Your task to perform on an android device: I want to buy a new shoe rack for home. Search for Sleepyhead shoe rack on the Tata CLiQ  app.
Image 0: 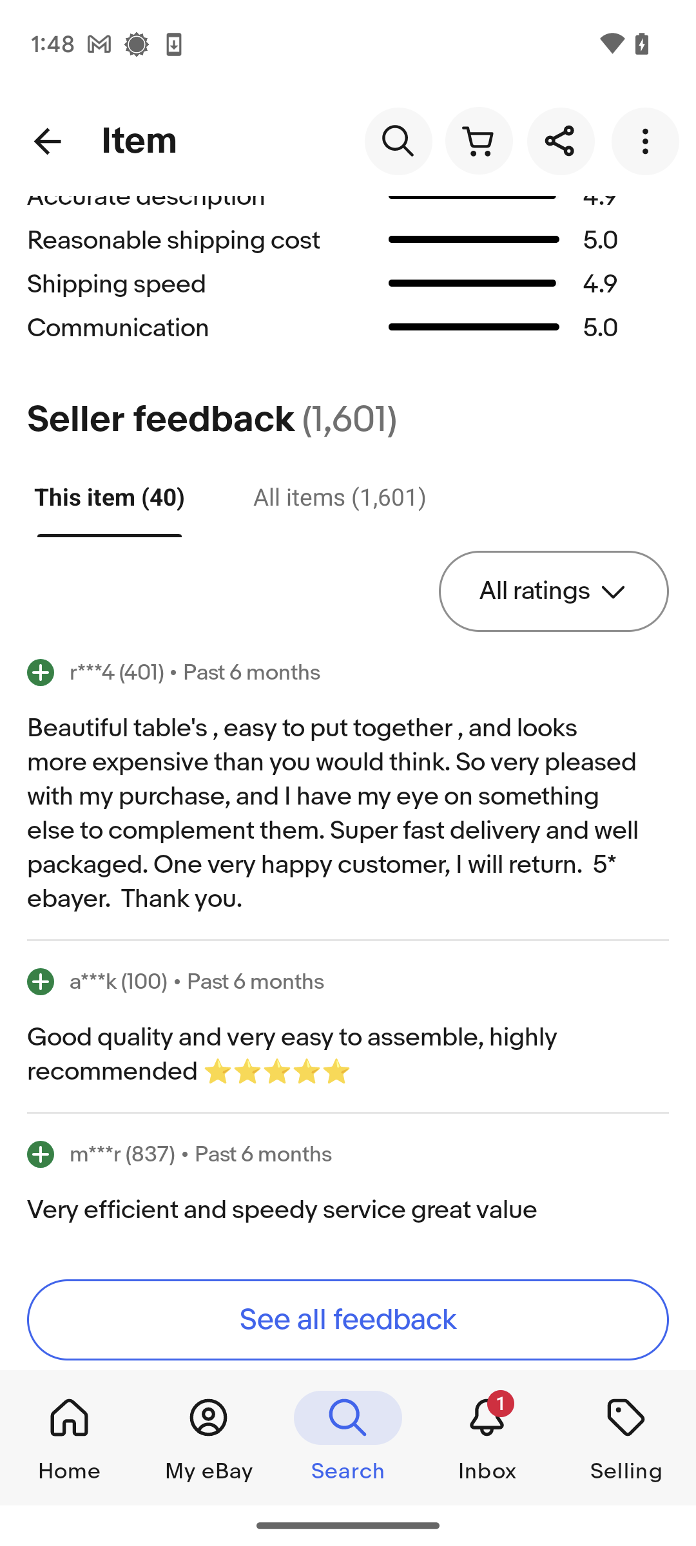
Open the Tata CLiQ app.
Step 0: open app "Tata CLiQ"
Image 1: 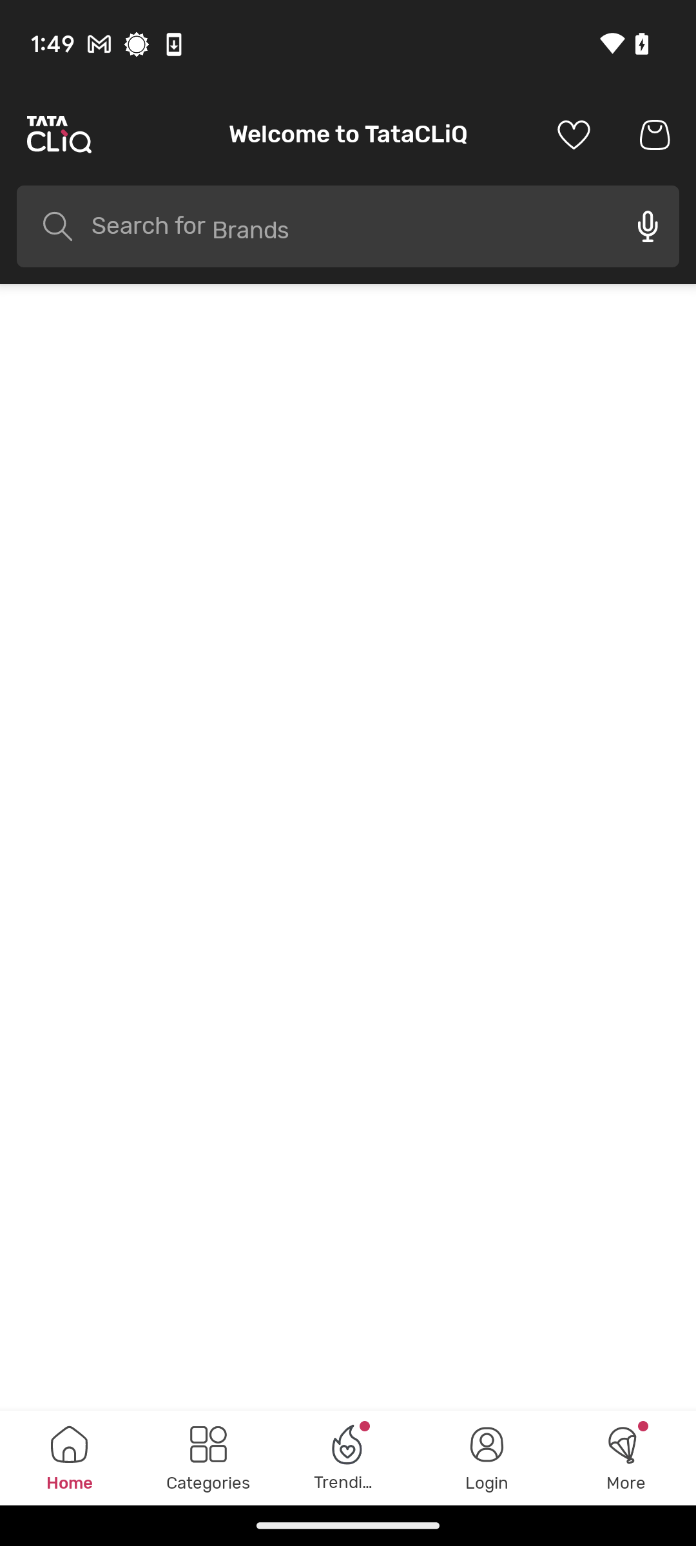
Open the Tata CLiQ app.
Step 1: wait
Image 2: 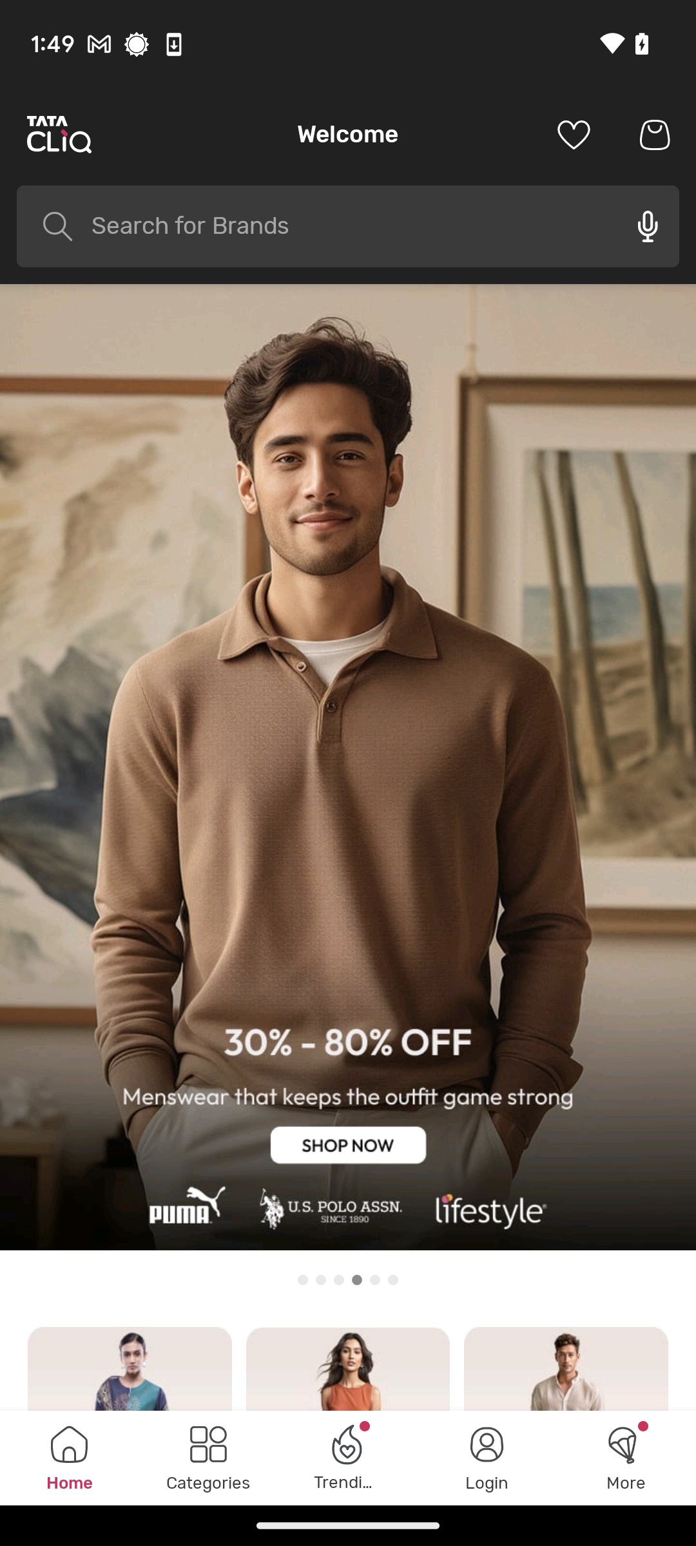
Click on the search bar at the top of the screen.
Step 2: click (348, 225)
Image 3: 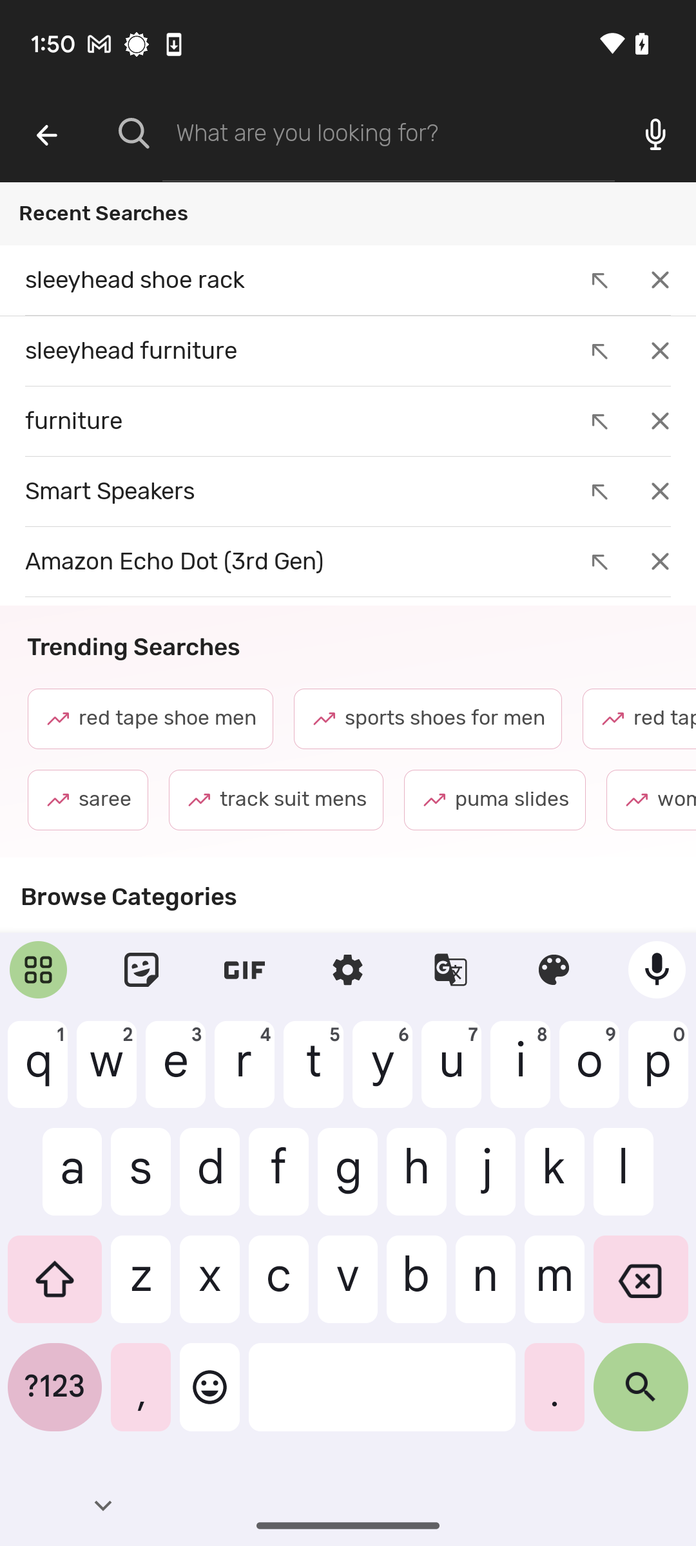
Type in Sleepyhead shoe rack.
Step 3: type "Sleepyhead shoe rack"
Image 4: 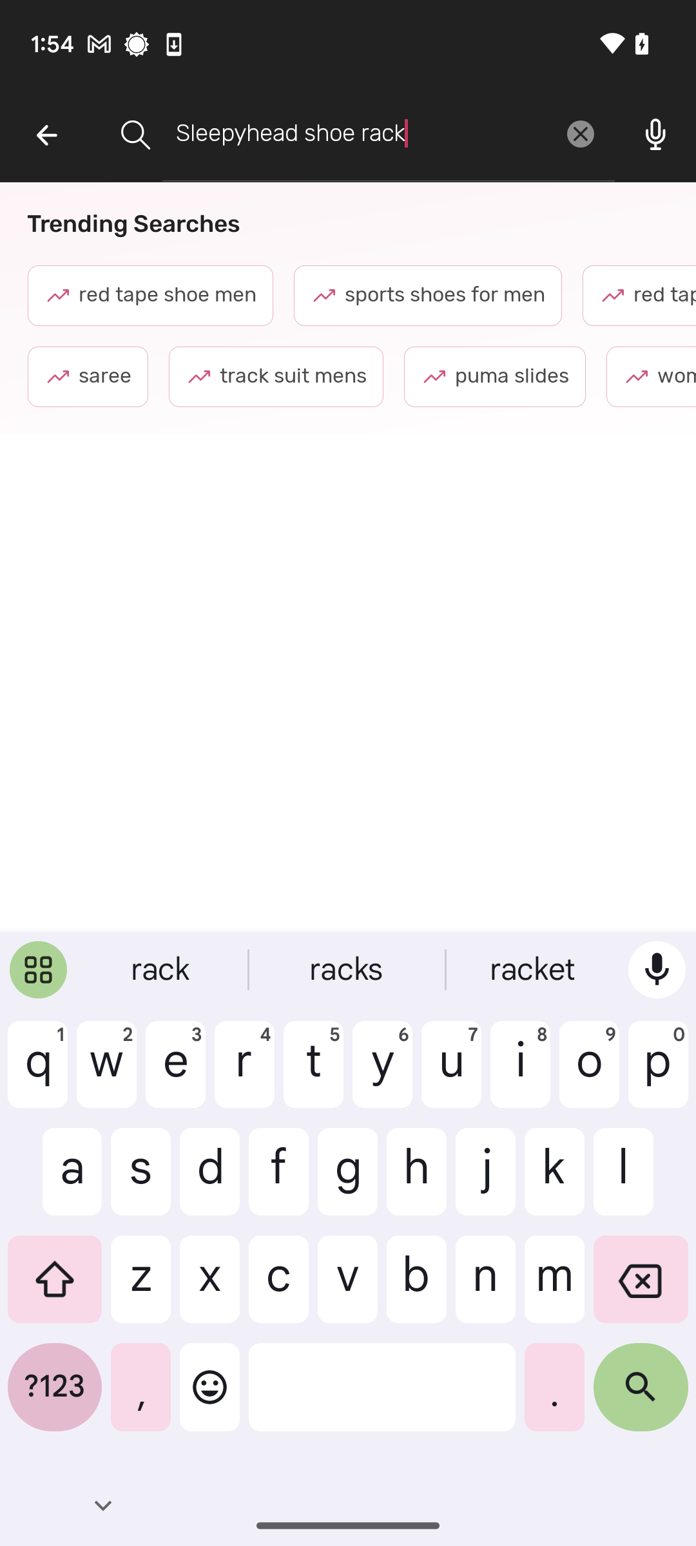
Click on the search button at the bottom-right of the keyboard.
Step 4: click (641, 1397)